Your task to perform on an android device: I'm prepared to begin the workout. Use the Fitness Coach app and begin the Full Body Shred Level 1 challenge.
Image 0: 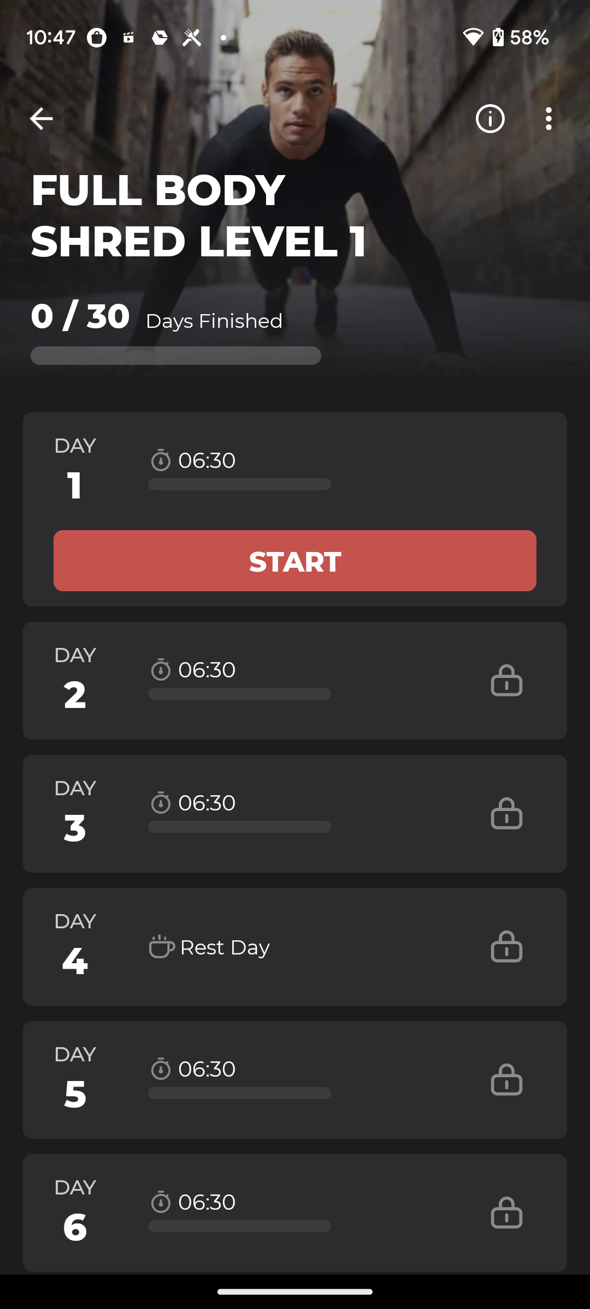
Click on START of Day 1
Step 0: click (295, 560)